Your task to perform on an android device: For my workstation, I needed a desk, so search "standing desk" for me on the Amazon app.
Image 0: 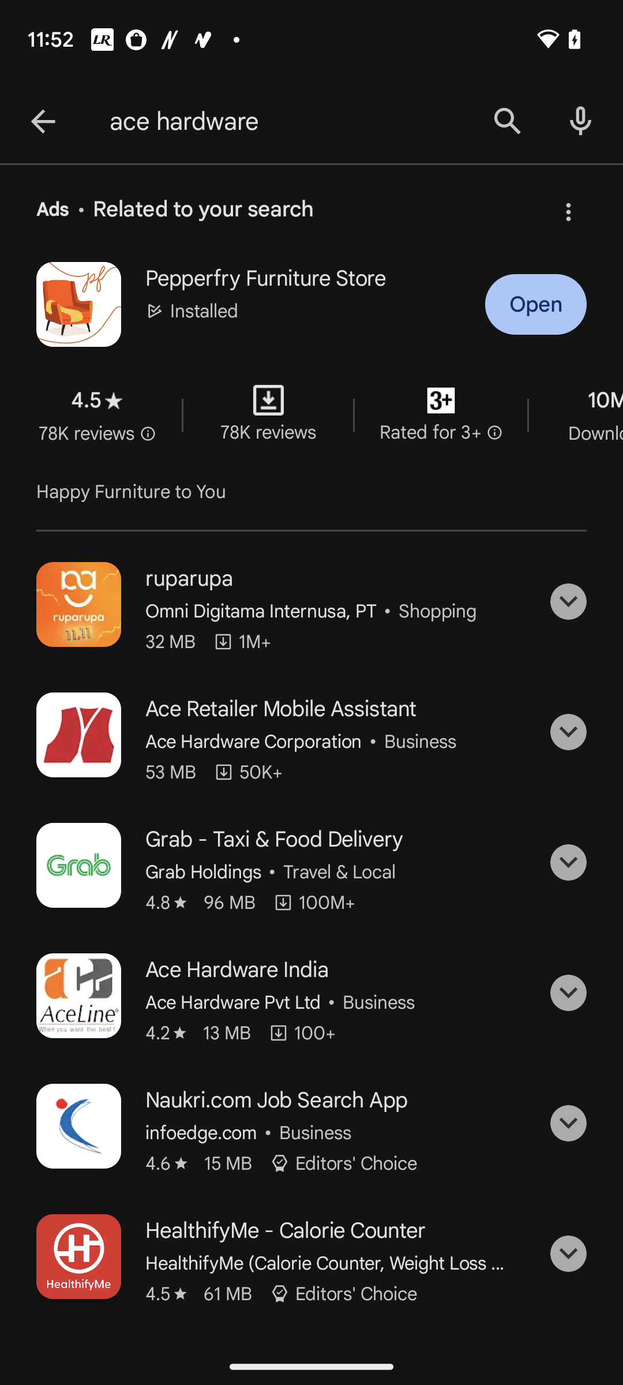
Open the Amazon app.
Step 0: open app "Amazon"
Image 1: 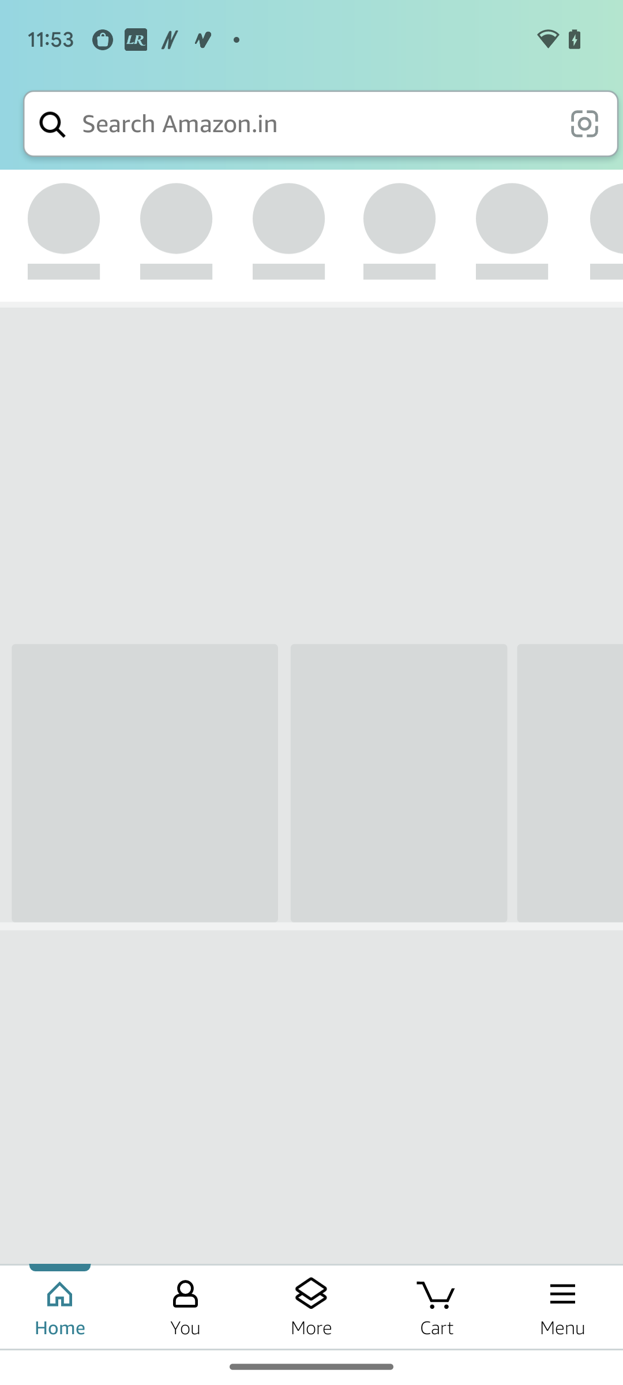
Click on the search box at the top.
Step 1: click (316, 123)
Image 3: 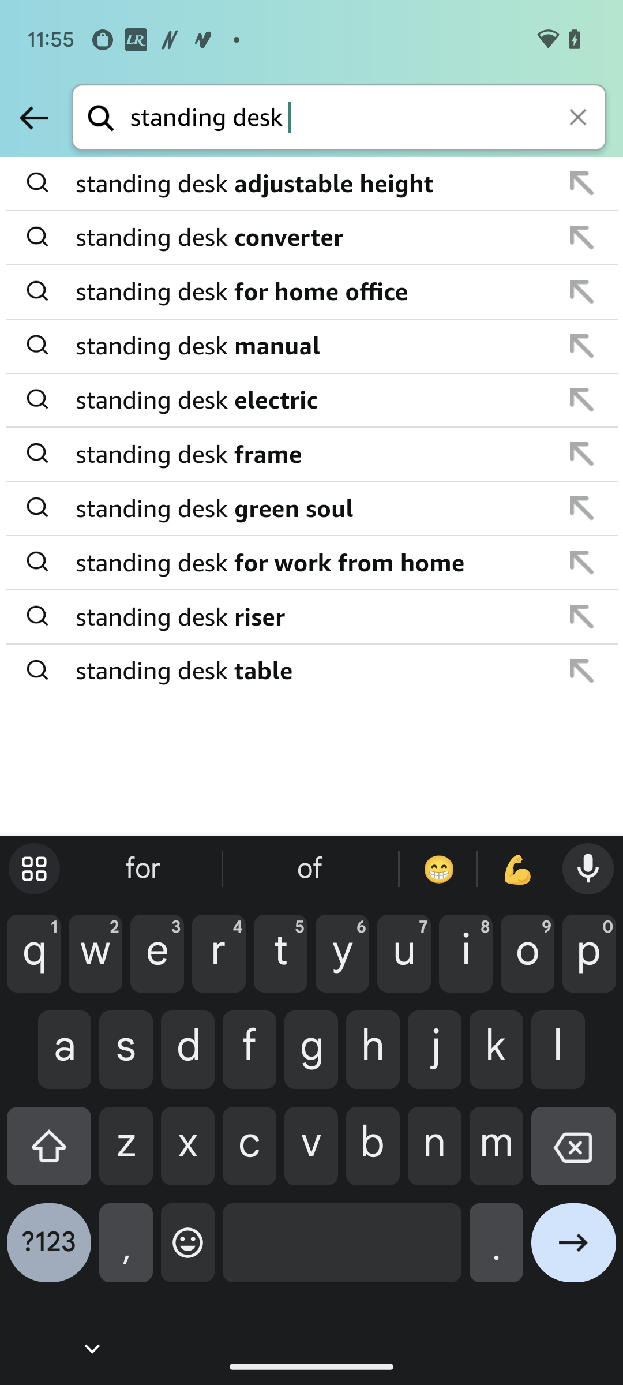
click on the go ahead icon at the bottom right corner of the keyboard.
Step 3: click (573, 1252)